Your task to perform on an android device: Sign out of your Gmail account, natalie.larson1998@gmail.com, from the Gmail app.
Image 0: 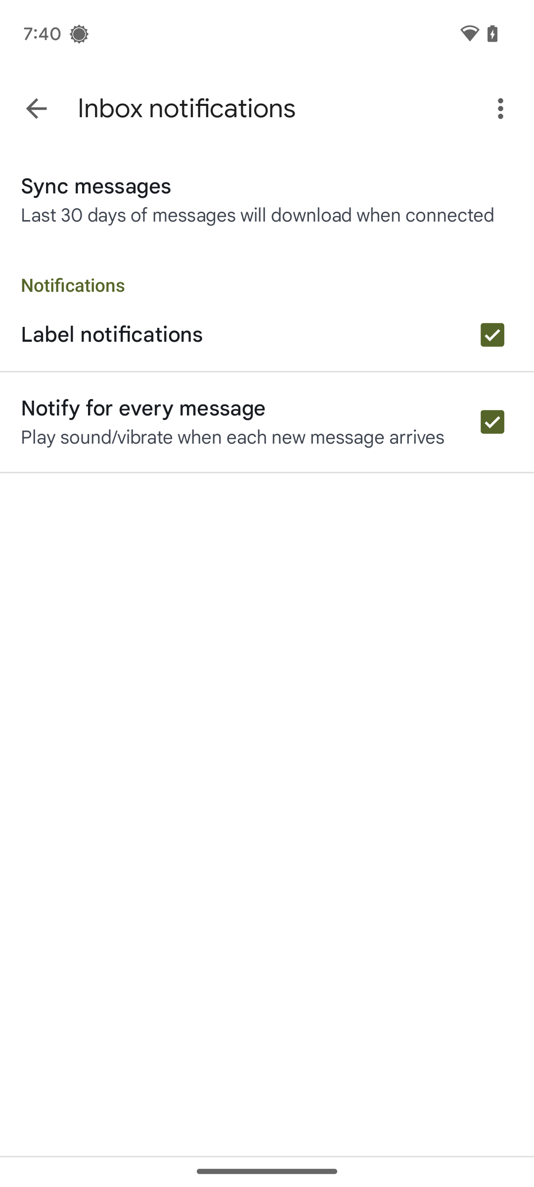
Go back.
Step 0: press back button
Image 1: 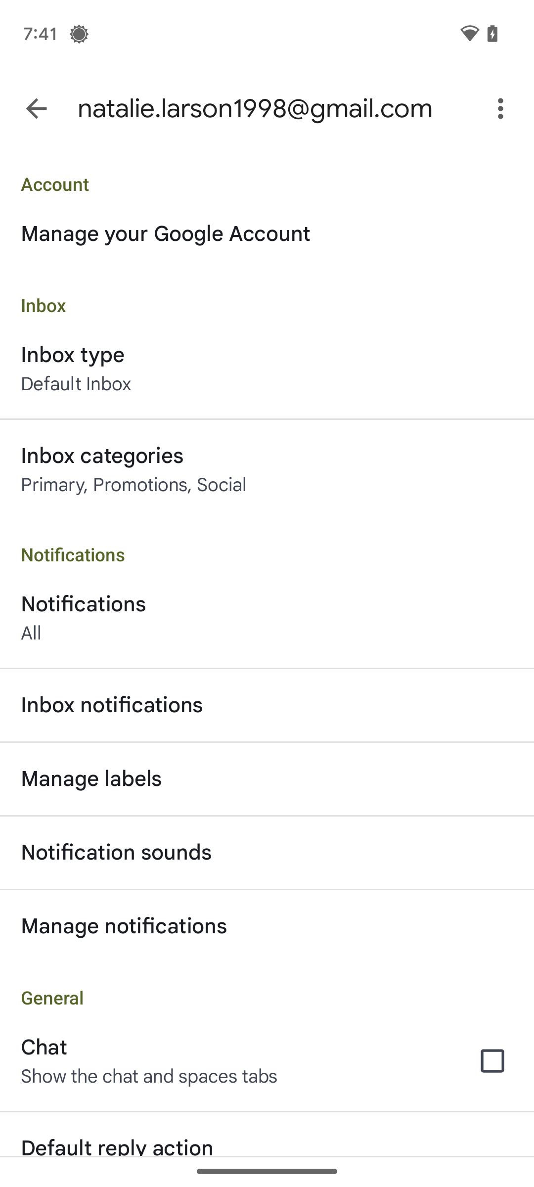
At the top-right of the screen, click on the three-dot icon.
Step 1: click (502, 108)
Image 2: 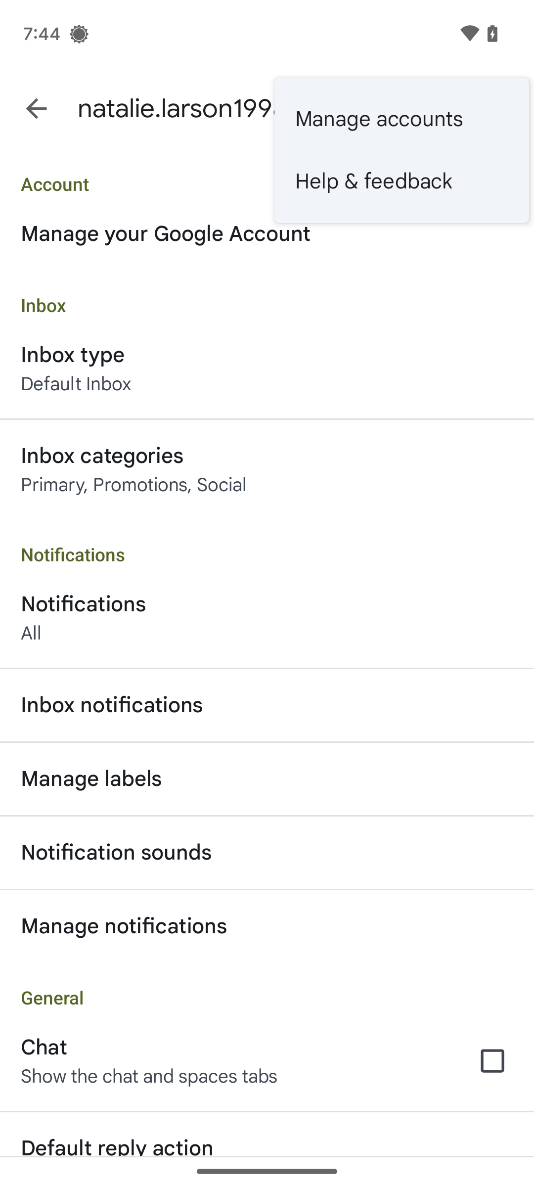
Click on Manage accounts.
Step 2: click (401, 119)
Image 3: 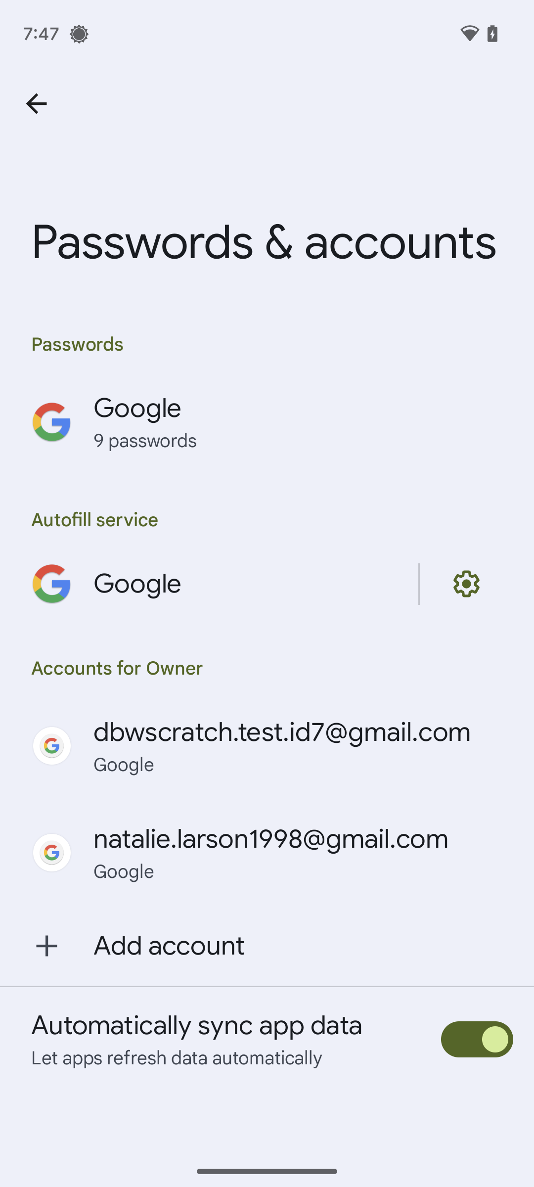
Click on the account of Natalie Larson.
Step 3: click (271, 839)
Image 4: 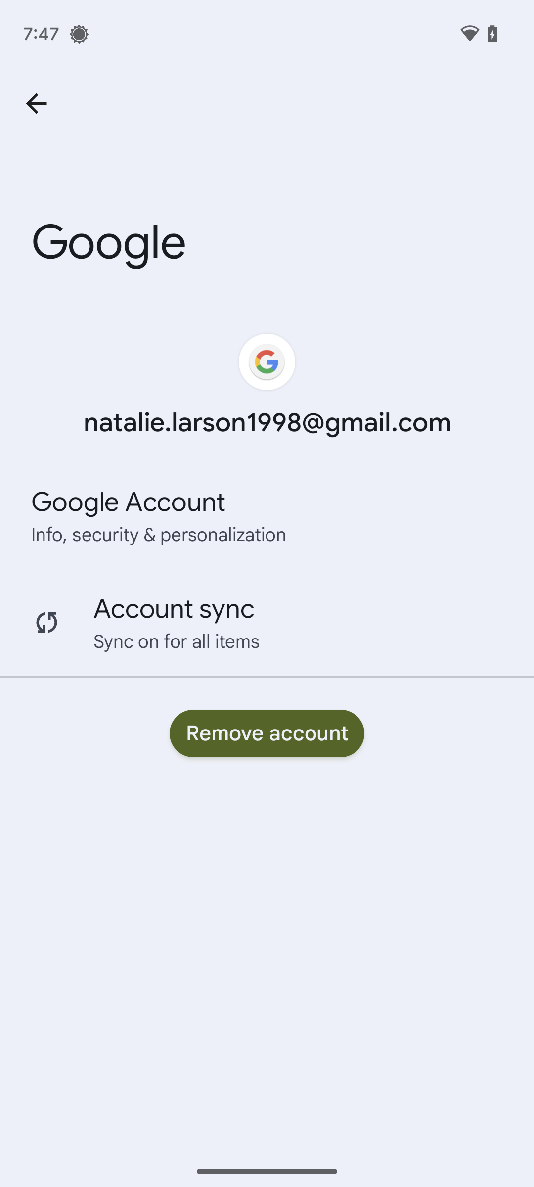
Click on the Remove account.
Step 4: click (267, 733)
Image 5: 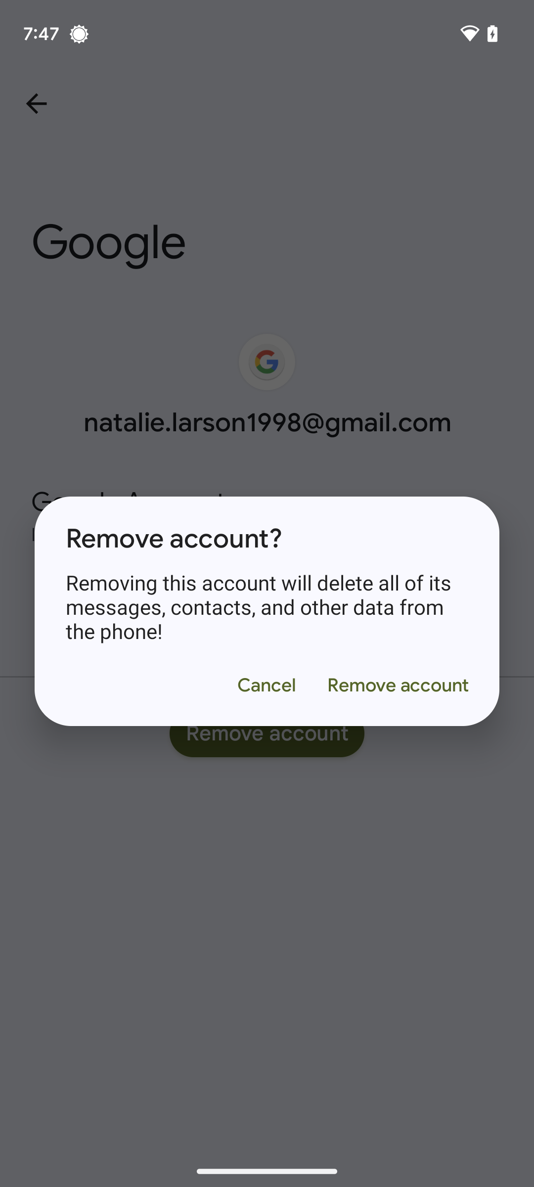
On the pop-up,click on the Remove account.
Step 5: click (397, 685)